Your task to perform on an android device: I needed formal pants for my office, so browse for "black formal pants for women" on the  Snapdeal app.
Image 0: 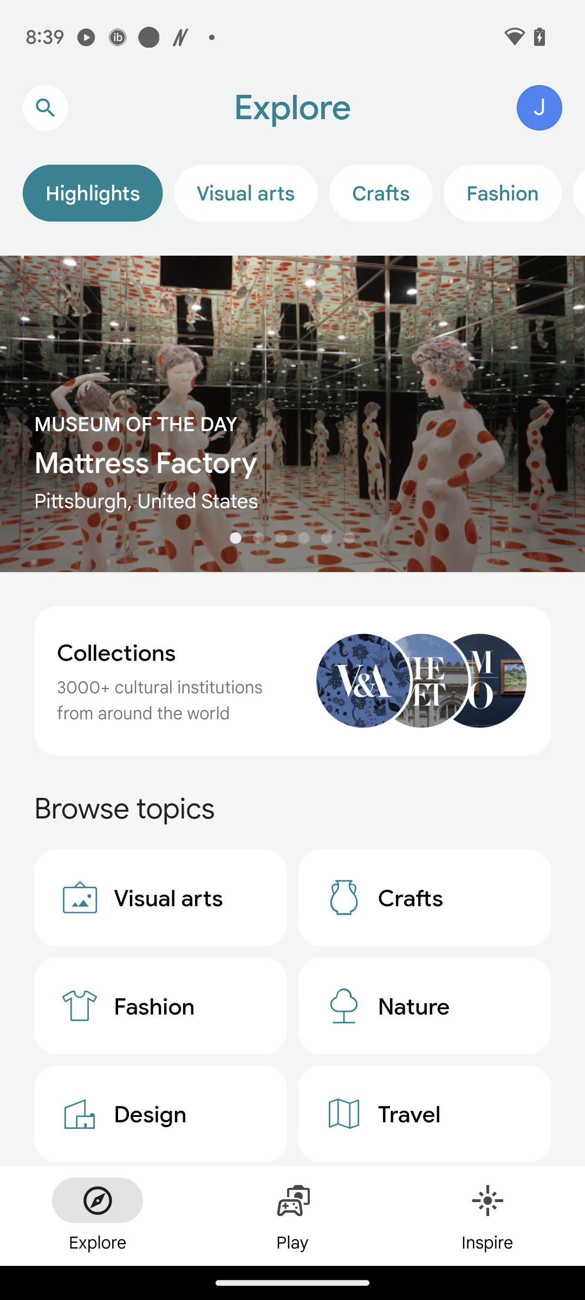
Open the Snapdeal app.
Step 0: open app "Snapdeal"
Image 1: 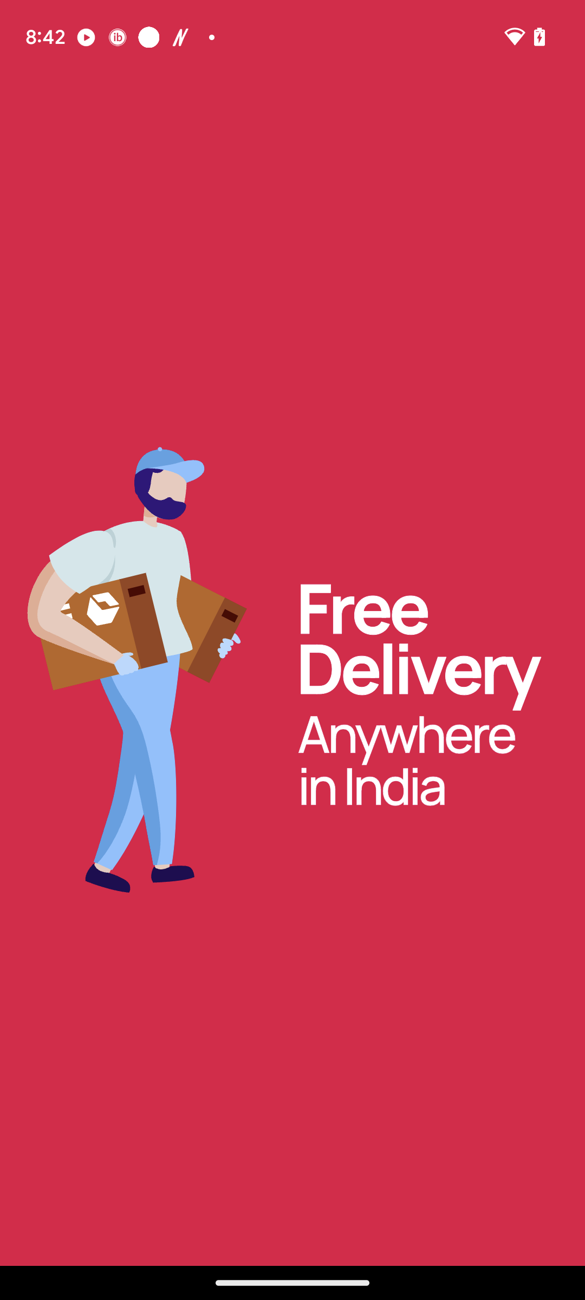
Open the Snapdeal app.
Step 1: wait
Image 2: 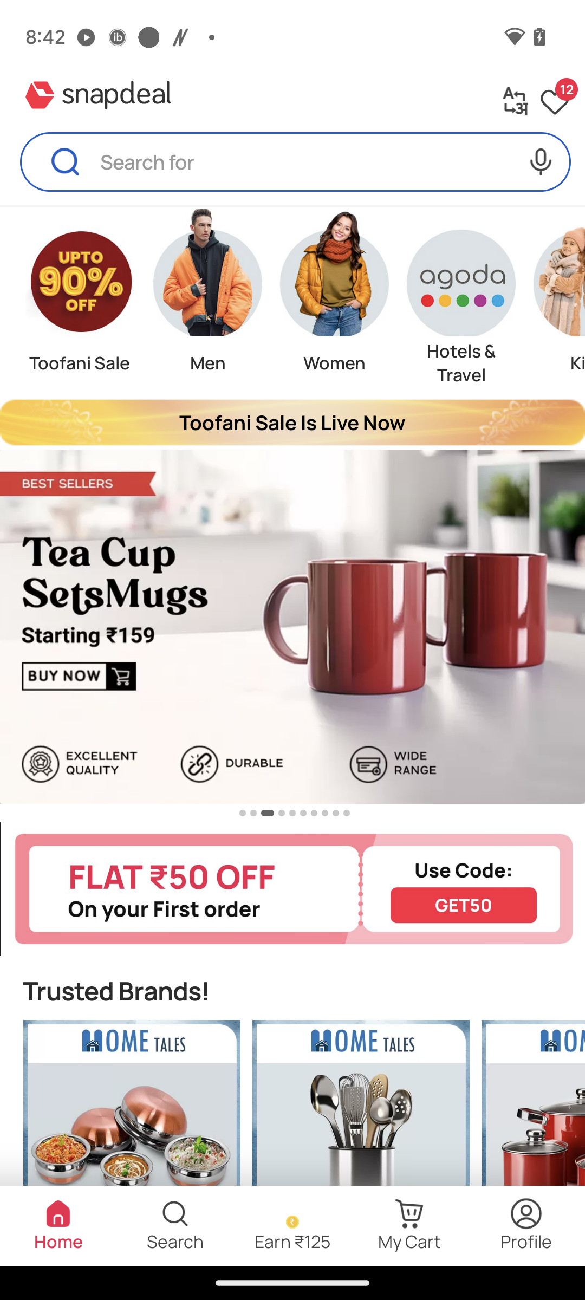
Click on the search box.
Step 2: click (355, 162)
Image 3: 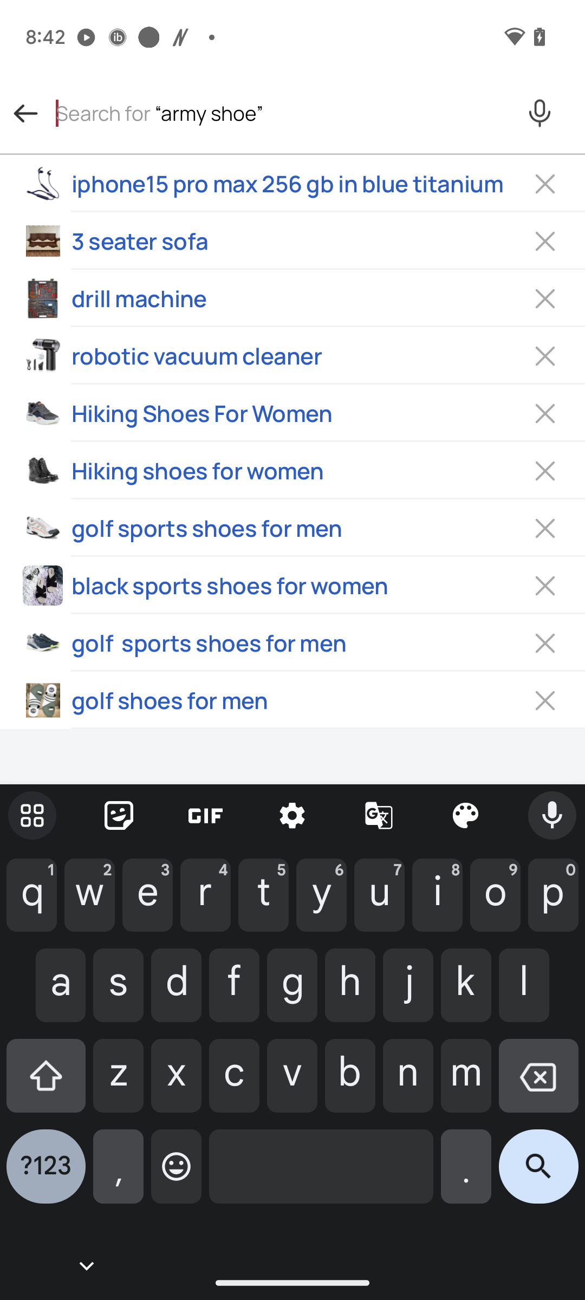
Type "black formal pants for women" in the search box.
Step 3: type "black formal pants for women"
Image 4: 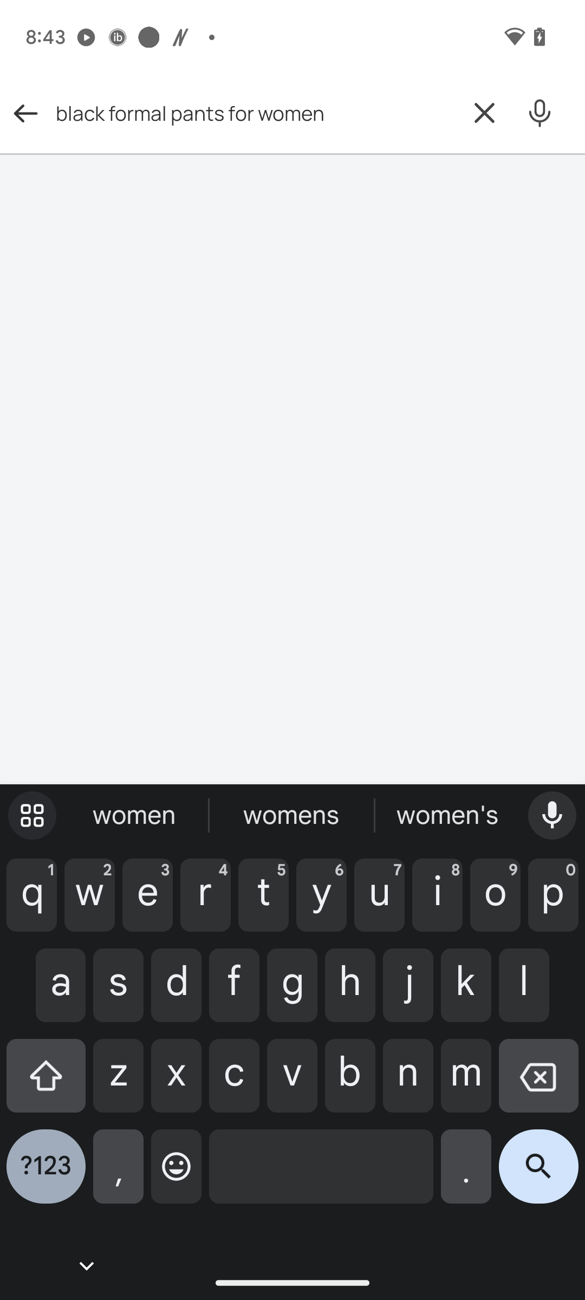
Click on the Search icon at the bottom right corner of the keyboard.
Step 4: click (538, 1175)